Your task to perform on an android device: open the jetfit  app and find the workout buddy jlg427
Image 0: 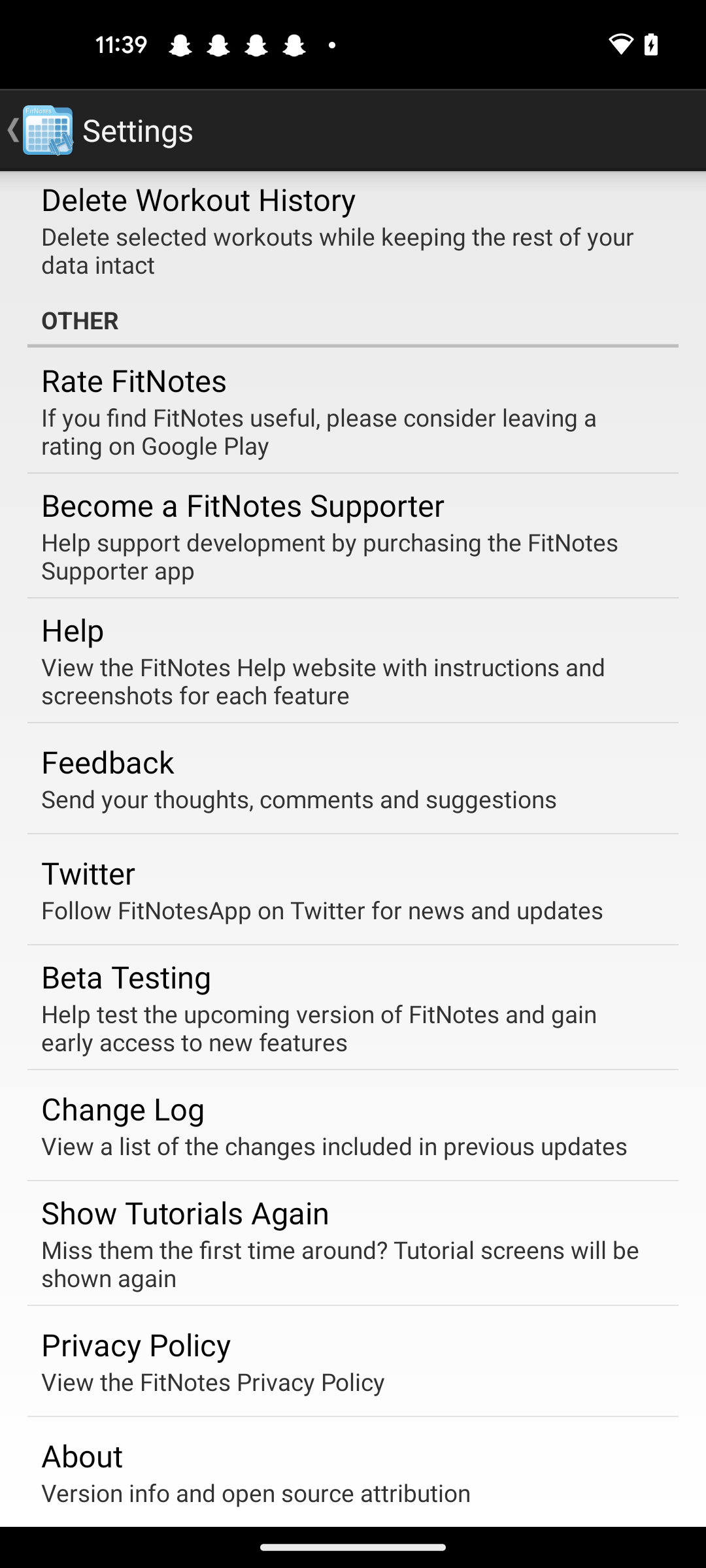
open the jetfit app
Step 0: open app "JEFIT"
Image 1: 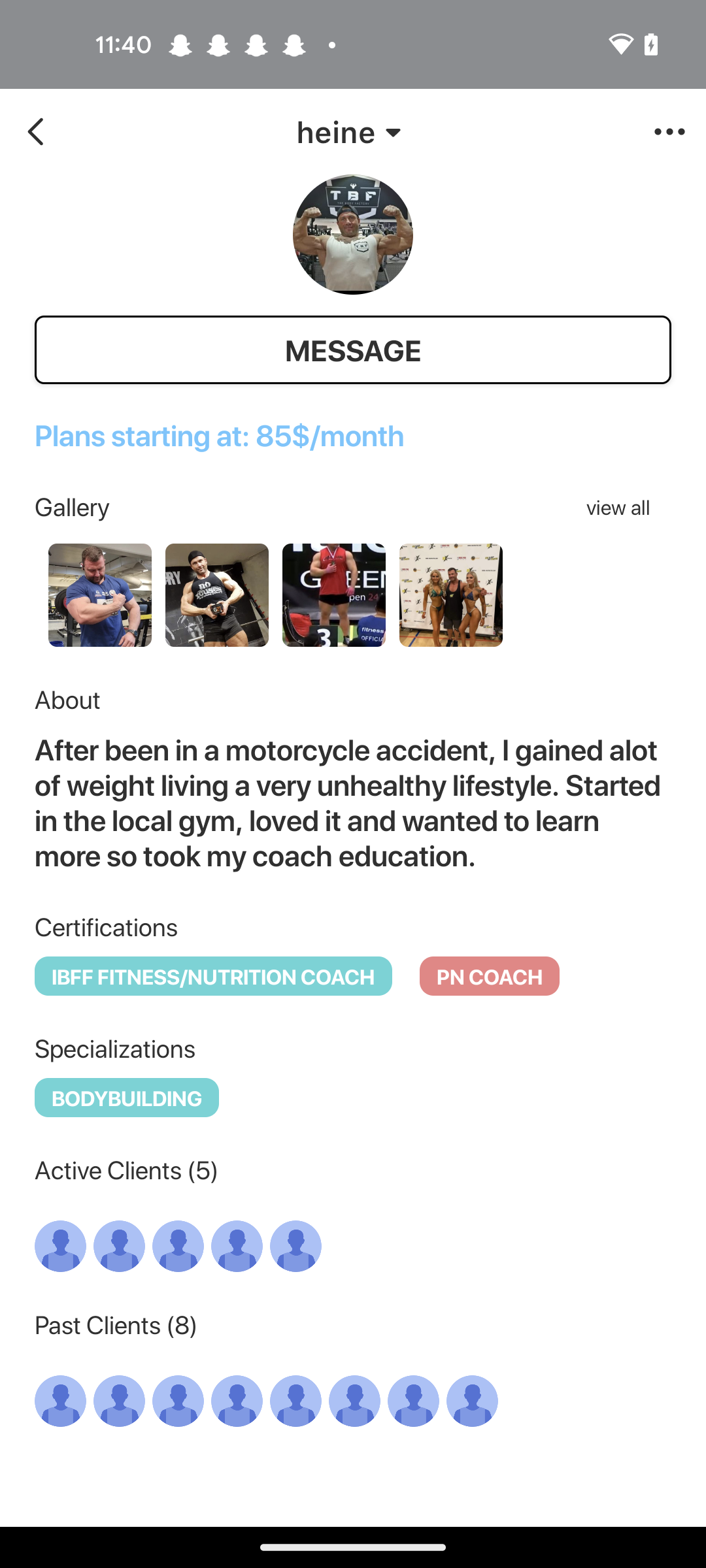
Go back to previous page 
Step 1: press back button
Image 3: 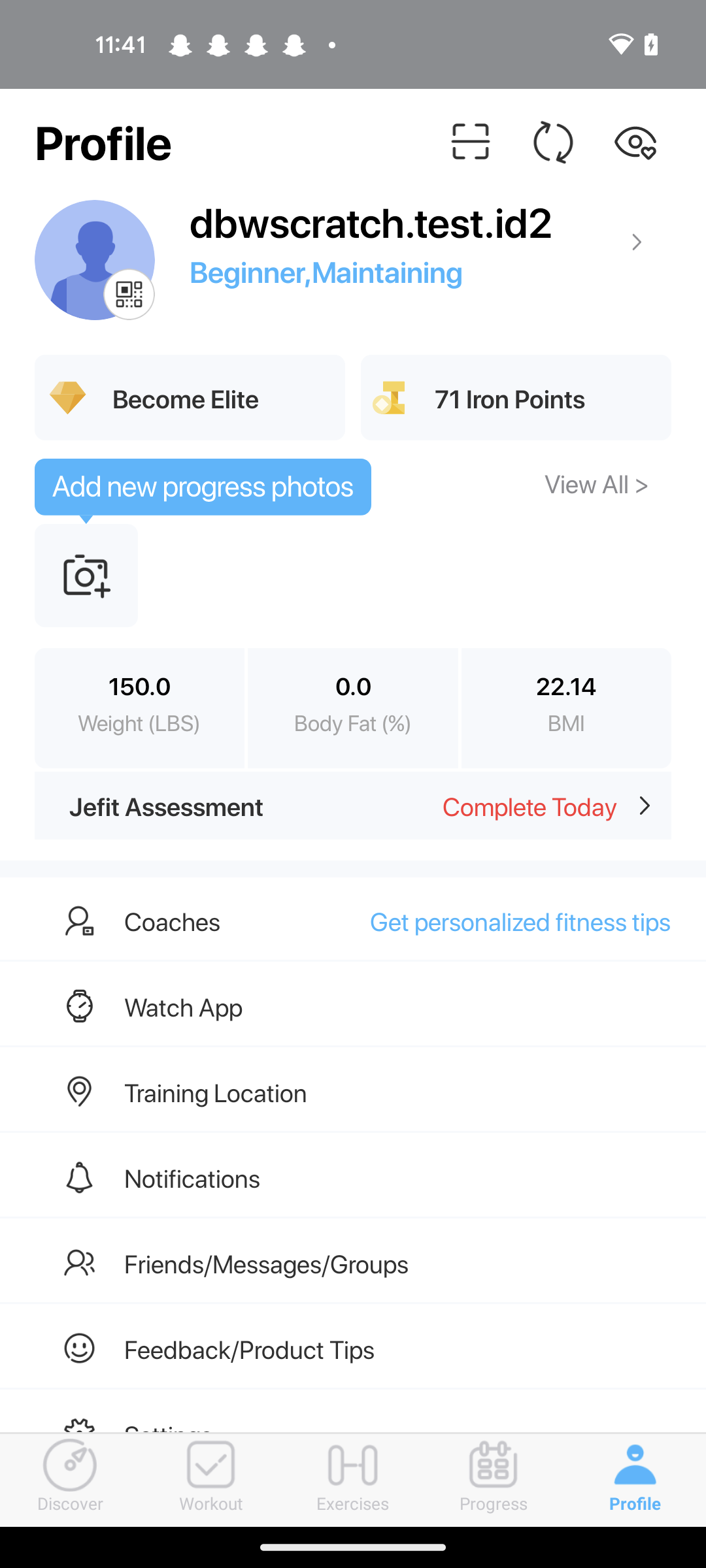
Click on the Friends/messages/groups option of the screen
Step 3: click (266, 1263)
Image 4: 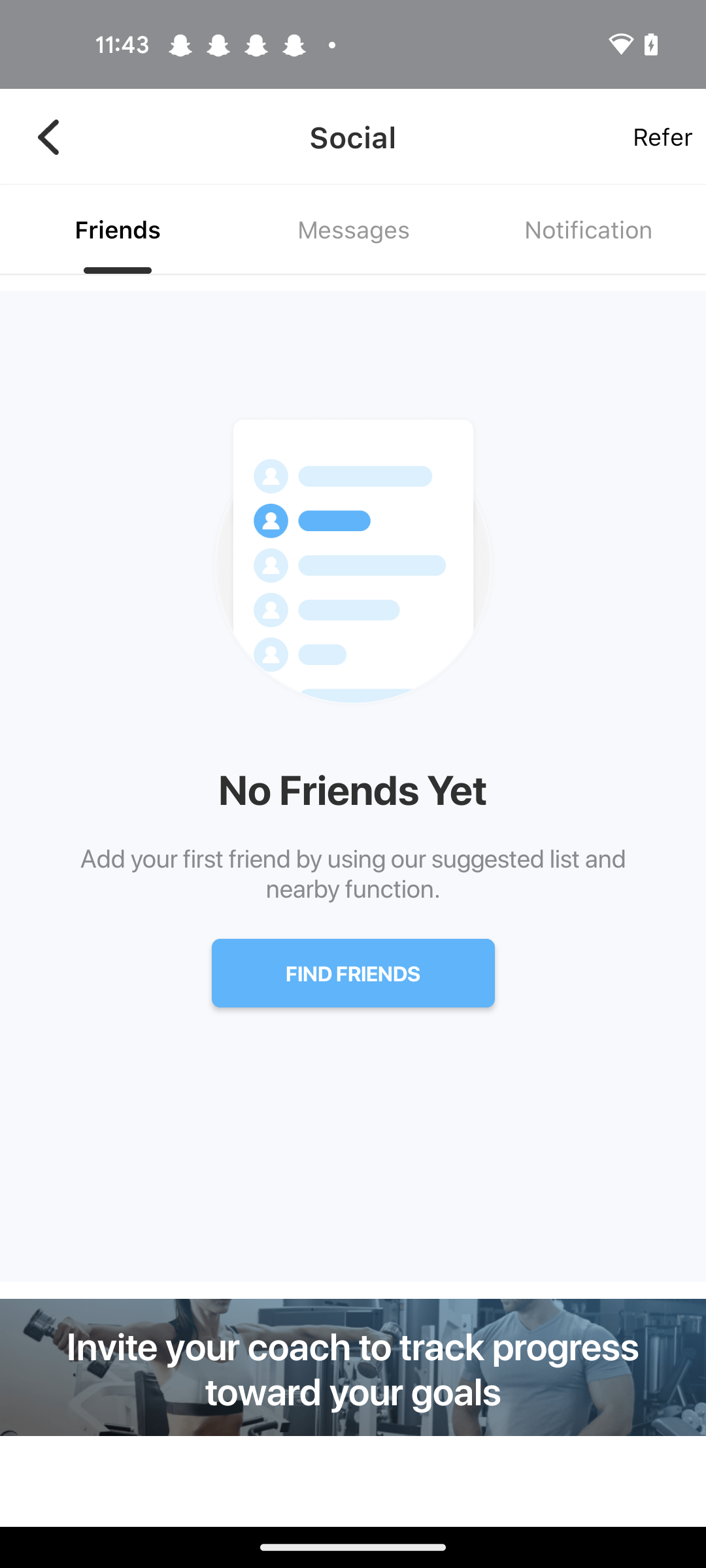
Click on the Find friends tab
Step 4: click (353, 973)
Image 5: 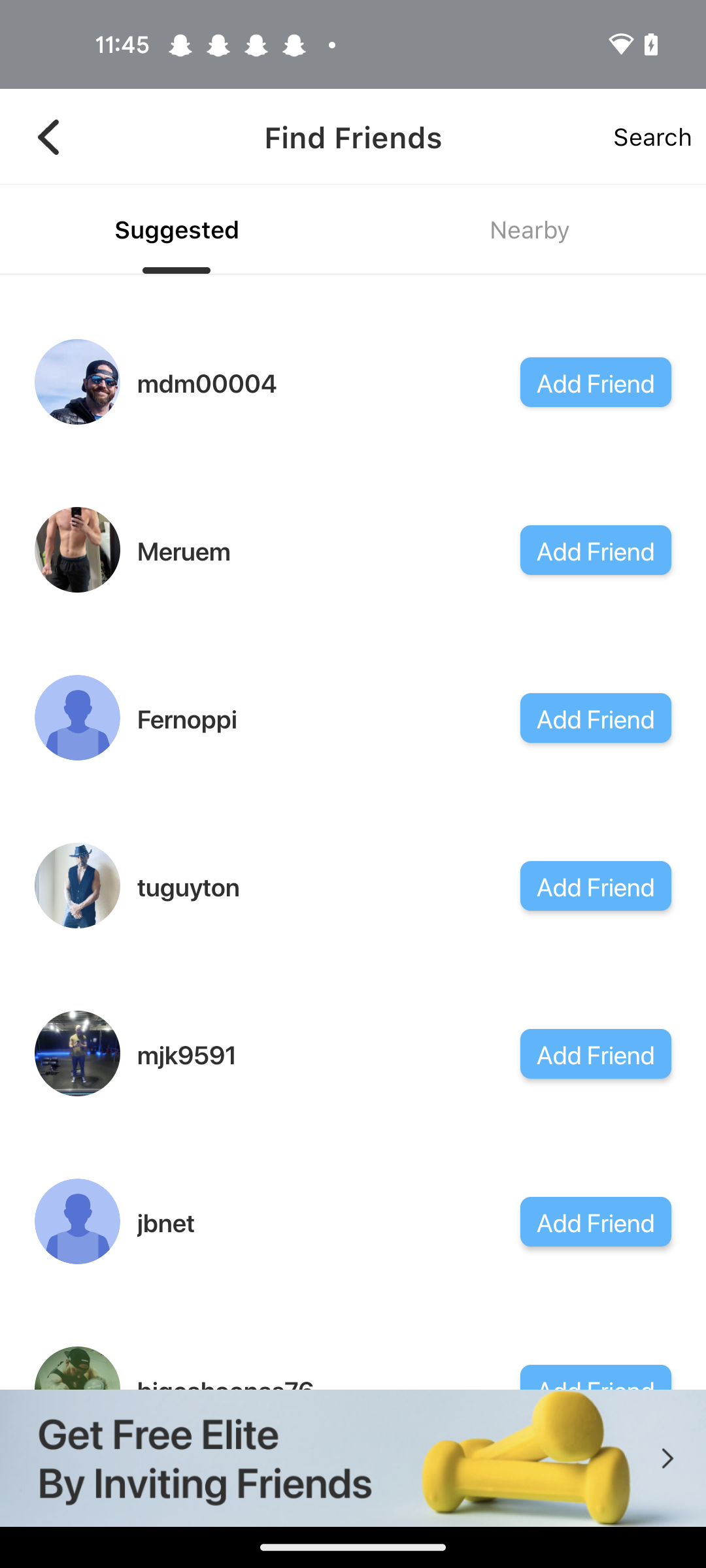
Swipe up to see jlg427 
Step 5: scroll down
Image 6: 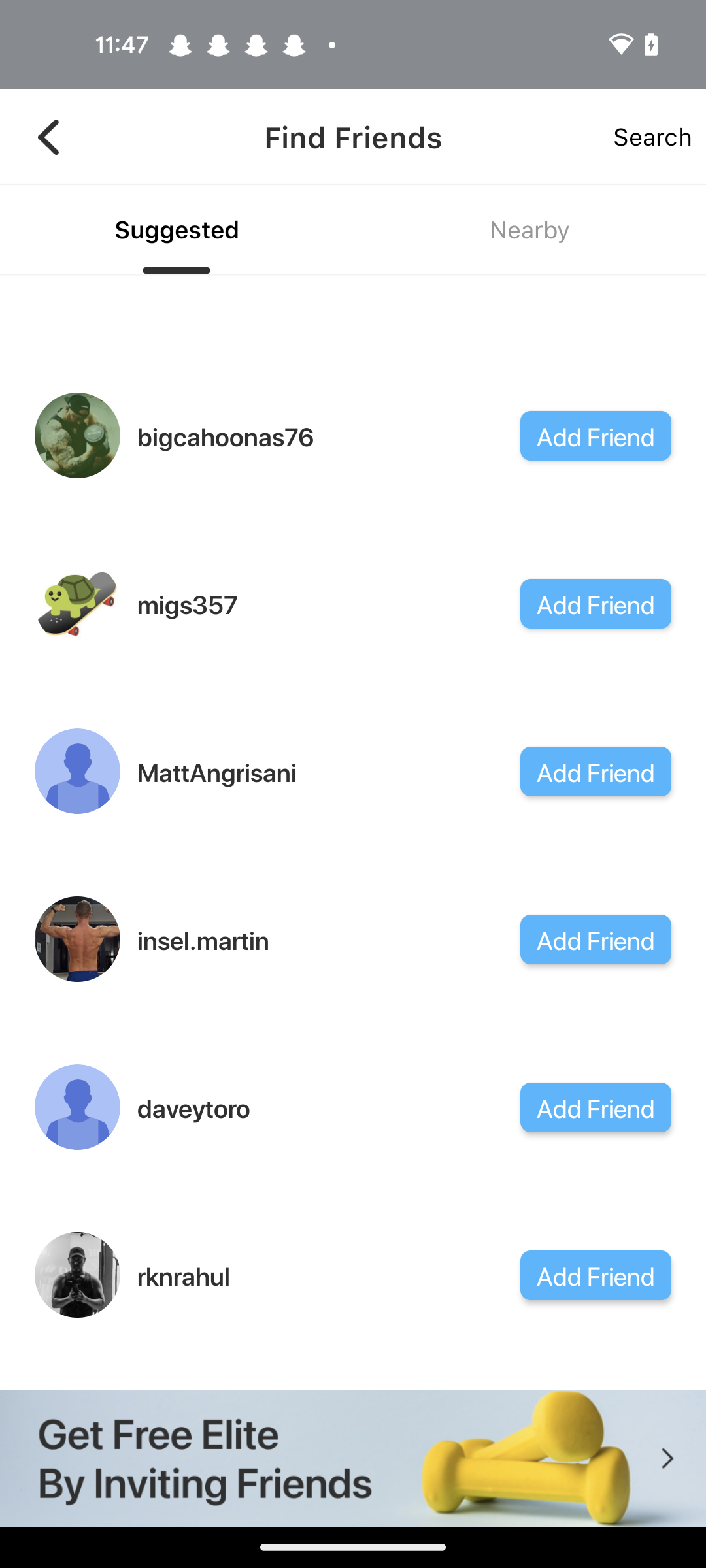
Swipe up to see jlg427 
Step 6: scroll down
Image 7: 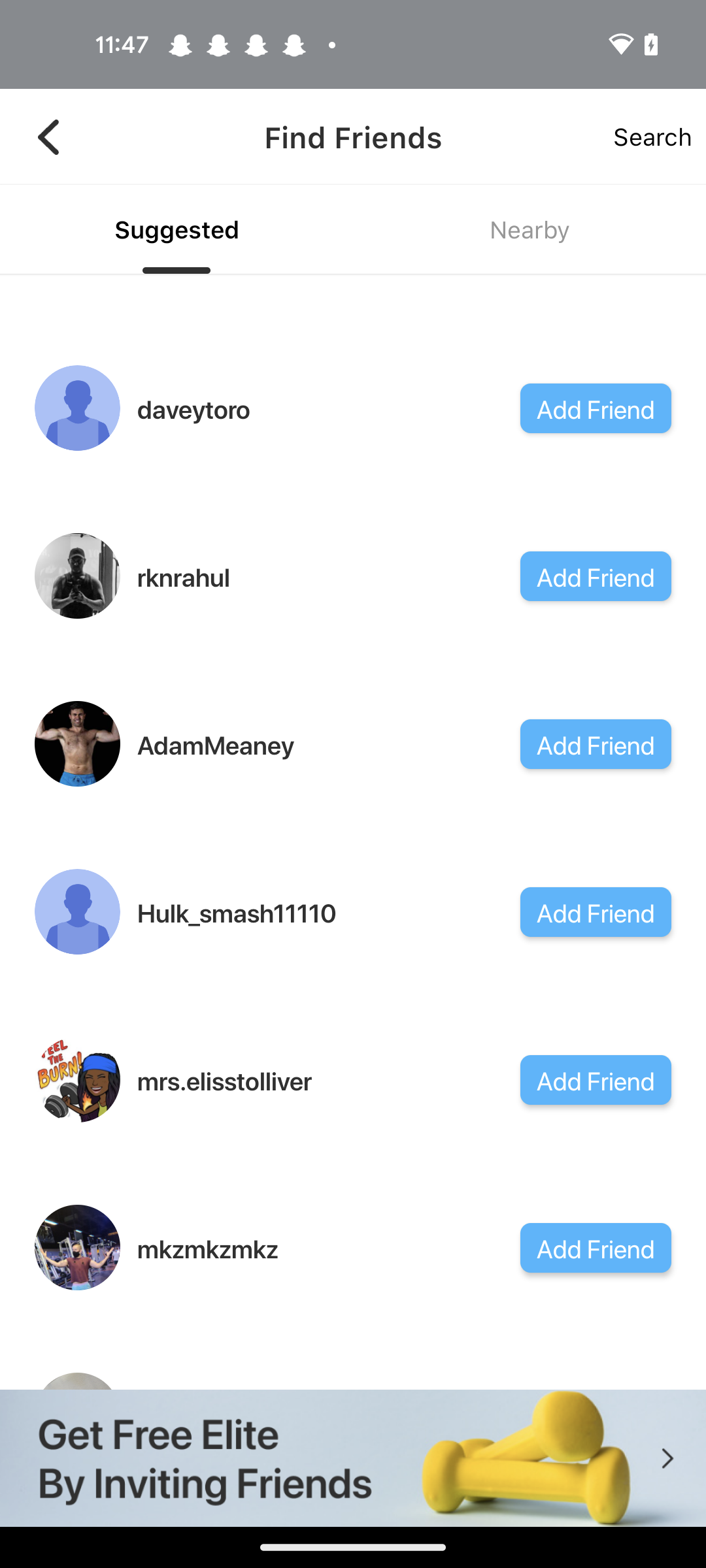
Swipe up to see jlg427 
Step 7: scroll down
Image 8: 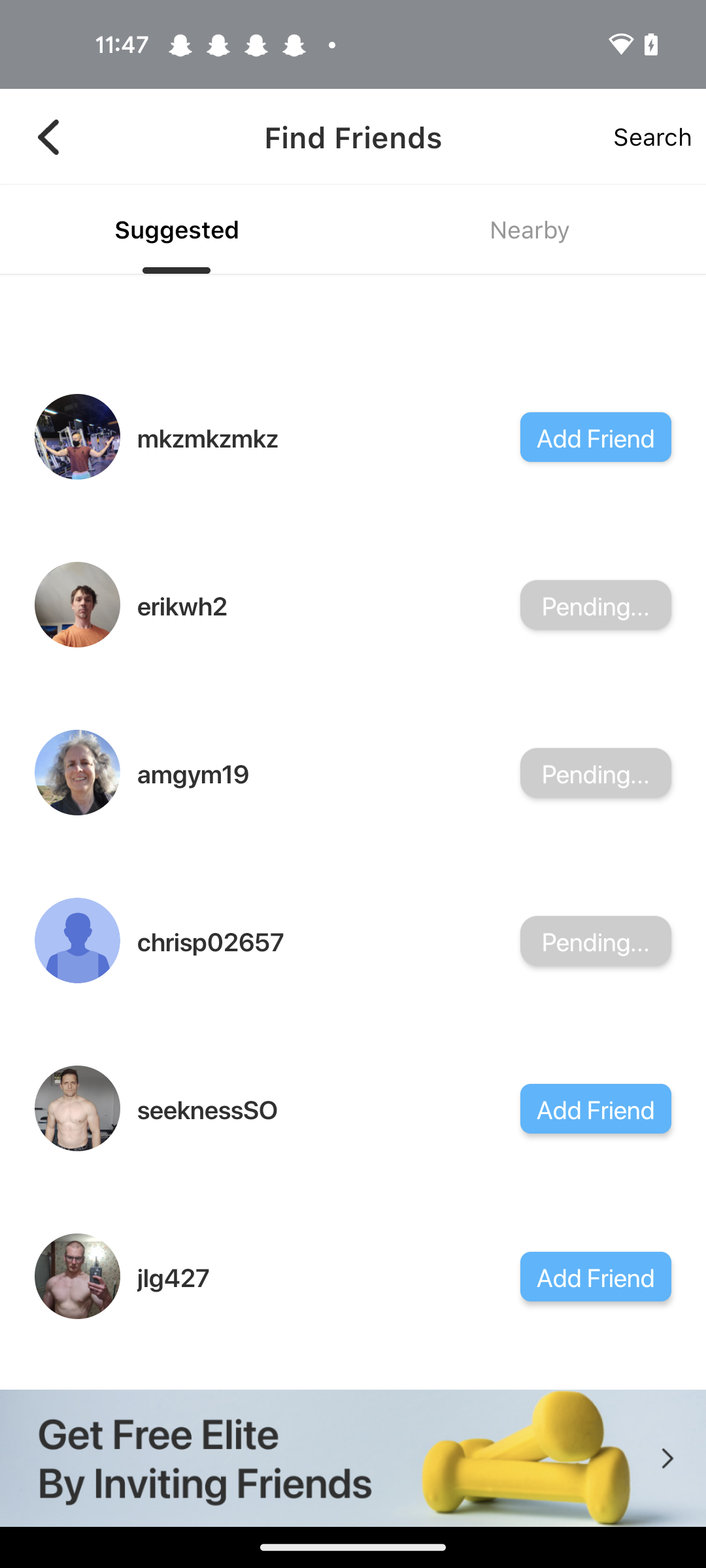
Click on the Add friend of jlg427
Step 8: click (596, 1276)